Your task to perform on an android device: The Maria Rossi Document should be printed from the PolarisOffice app if I wanted a hard copy of it.
Image 0: 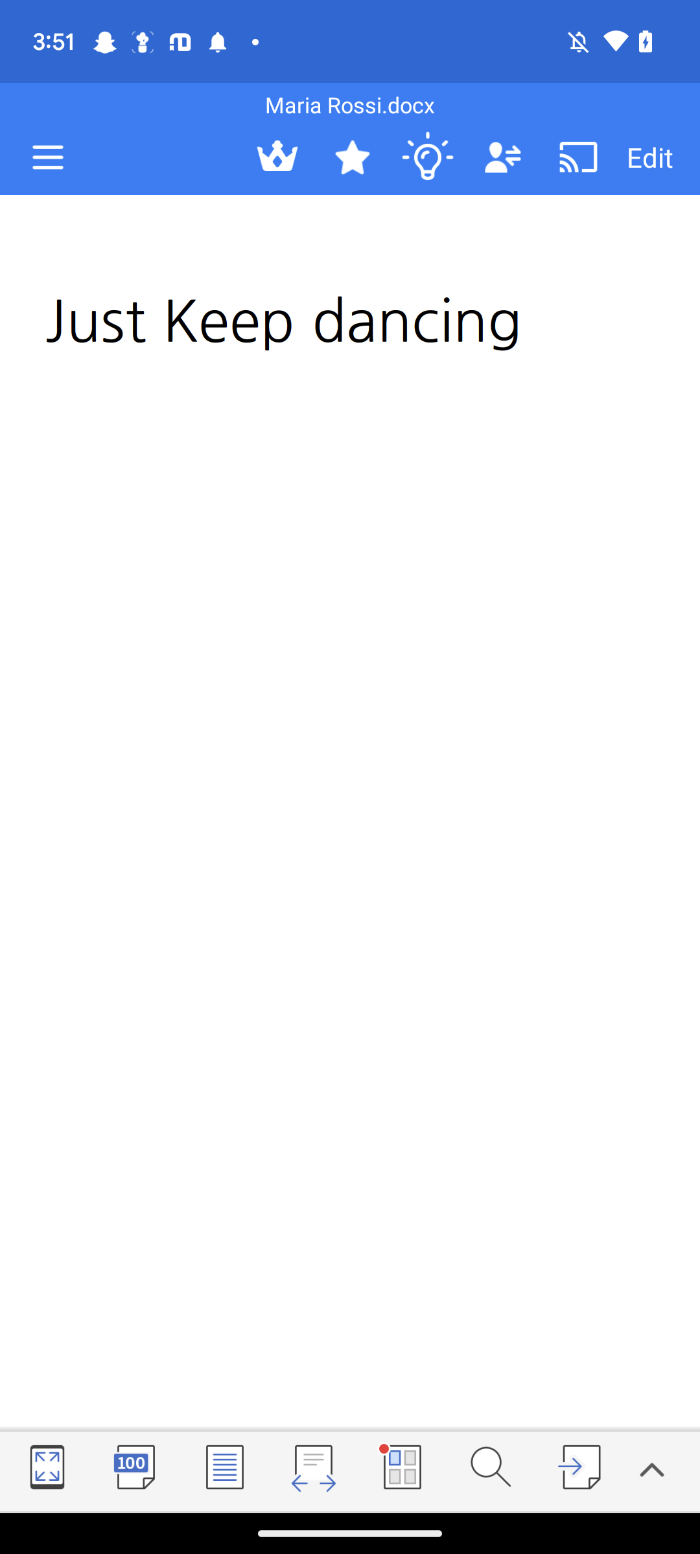
Click on three line icon
Step 0: click (47, 157)
Image 1: 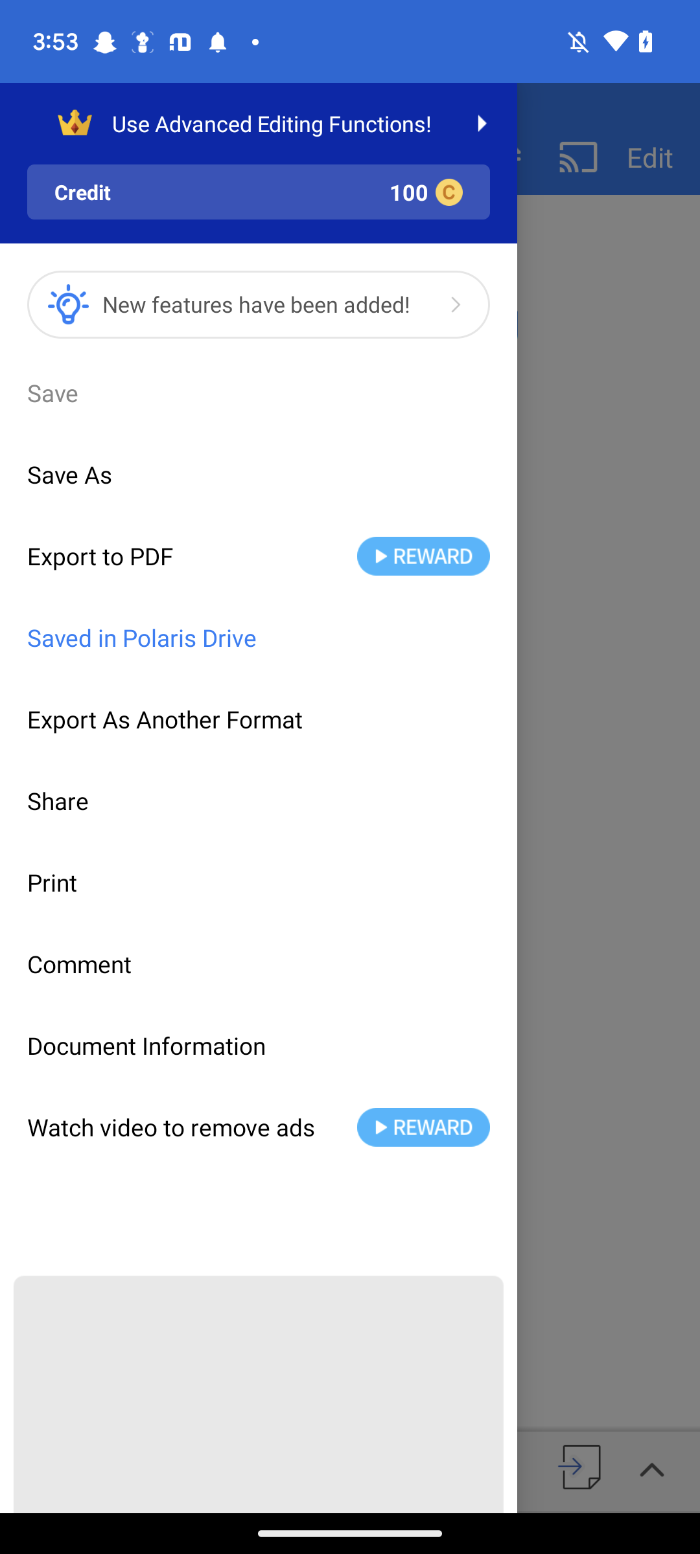
Click on Print 
Step 1: click (258, 883)